Your task to perform on an android device: On the Google Contacts app, edit an existing contact.
Image 0: 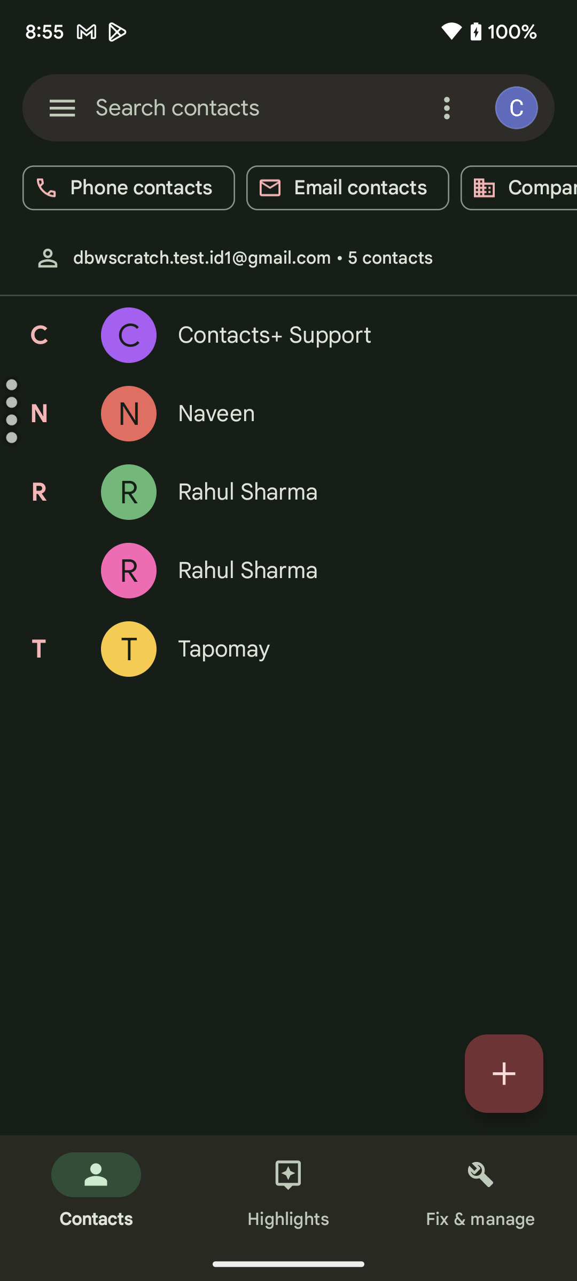
Click on the contact name, Rahul Sharma.
Step 0: click (119, 495)
Image 1: 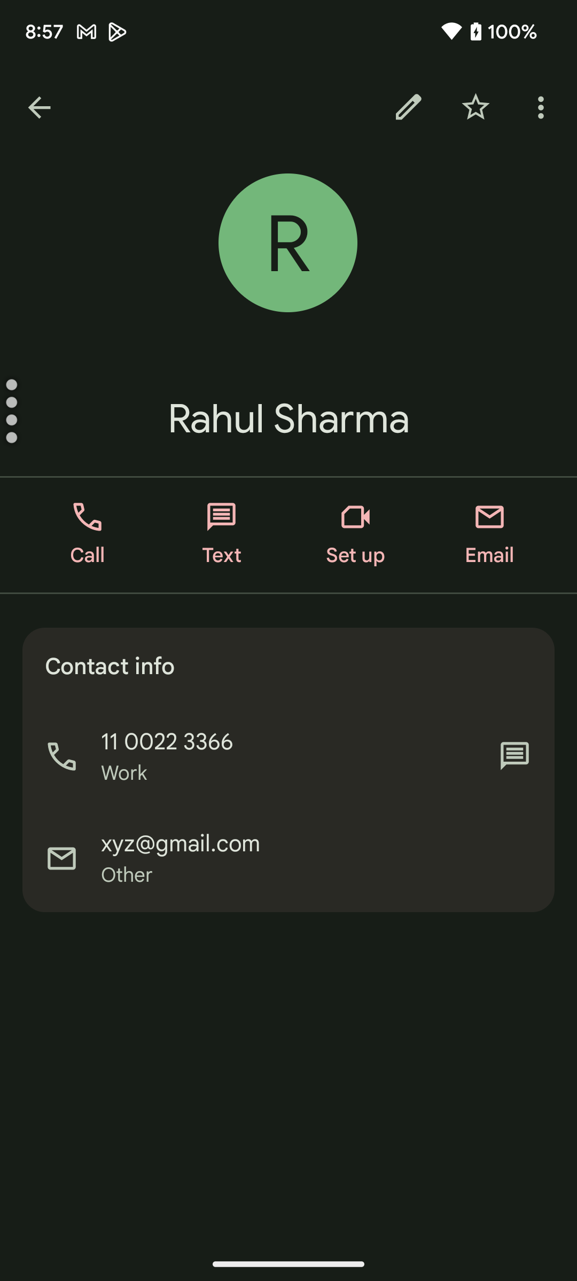
Click on the edit icon in the top-right corner of the screen.
Step 1: click (408, 107)
Image 2: 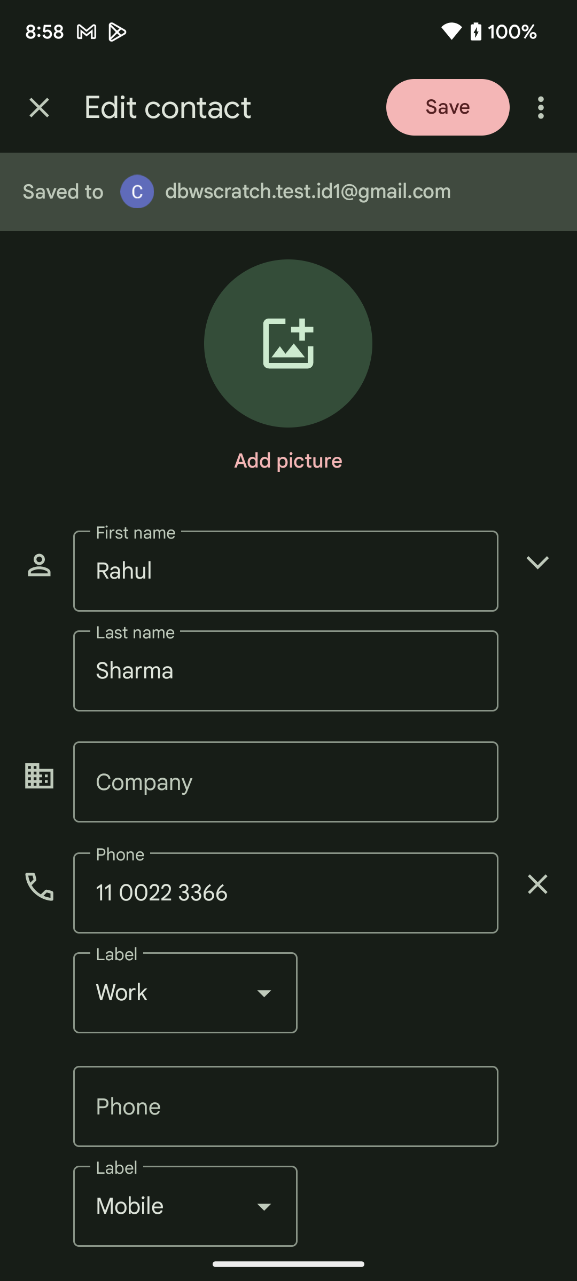
Click on the Phone number box.
Step 2: click (285, 892)
Image 3: 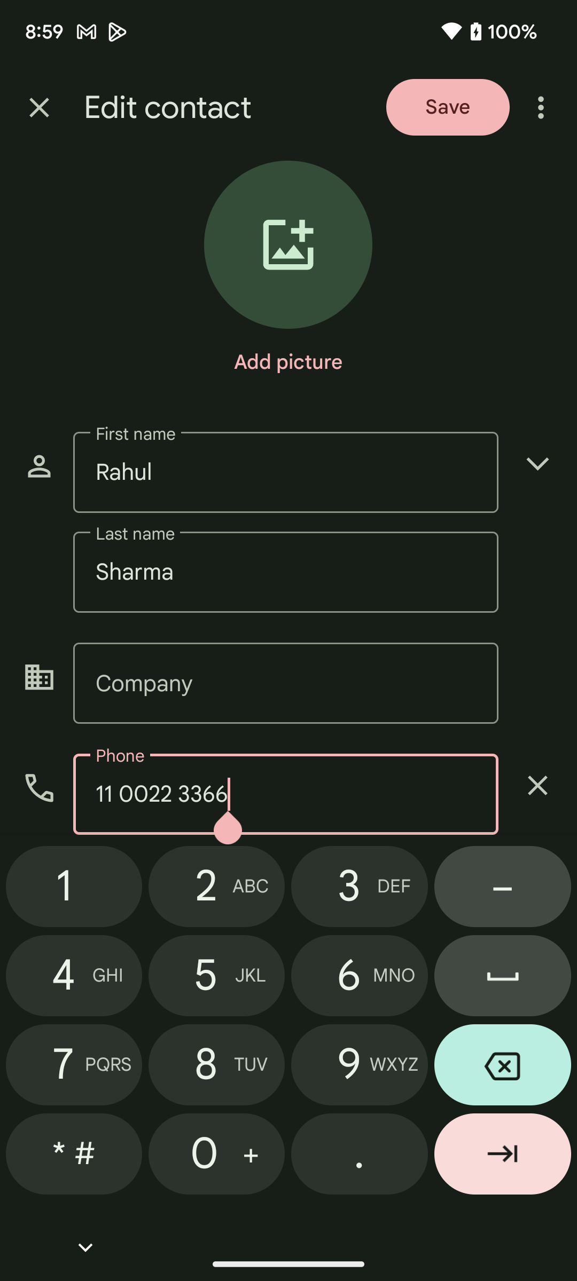
Click on the cross on the right side of the screen.
Step 3: click (537, 785)
Image 4: 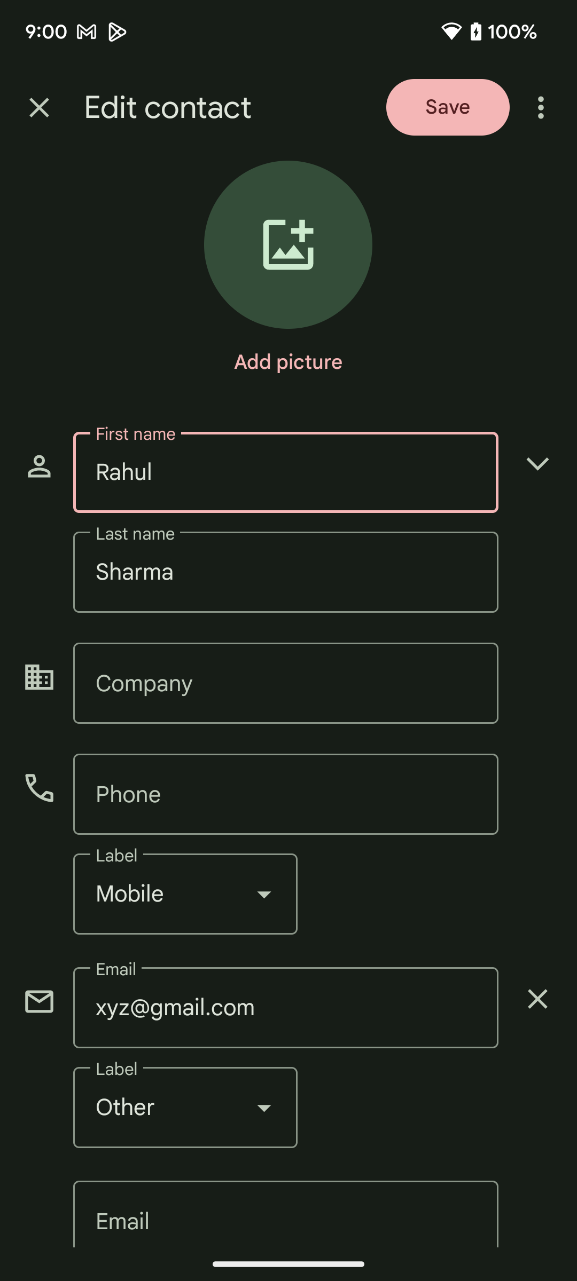
Click on the Phone number box.
Step 4: click (285, 794)
Image 5: 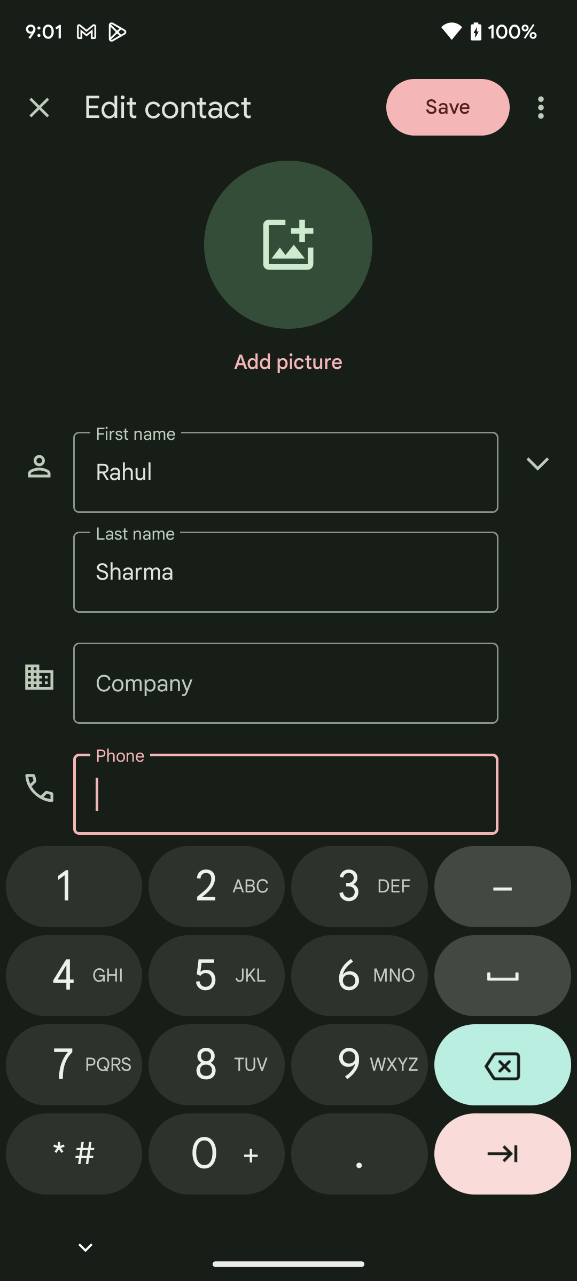
Type 1100223344 as the edited number.
Step 5: type "1100223344"
Image 6: 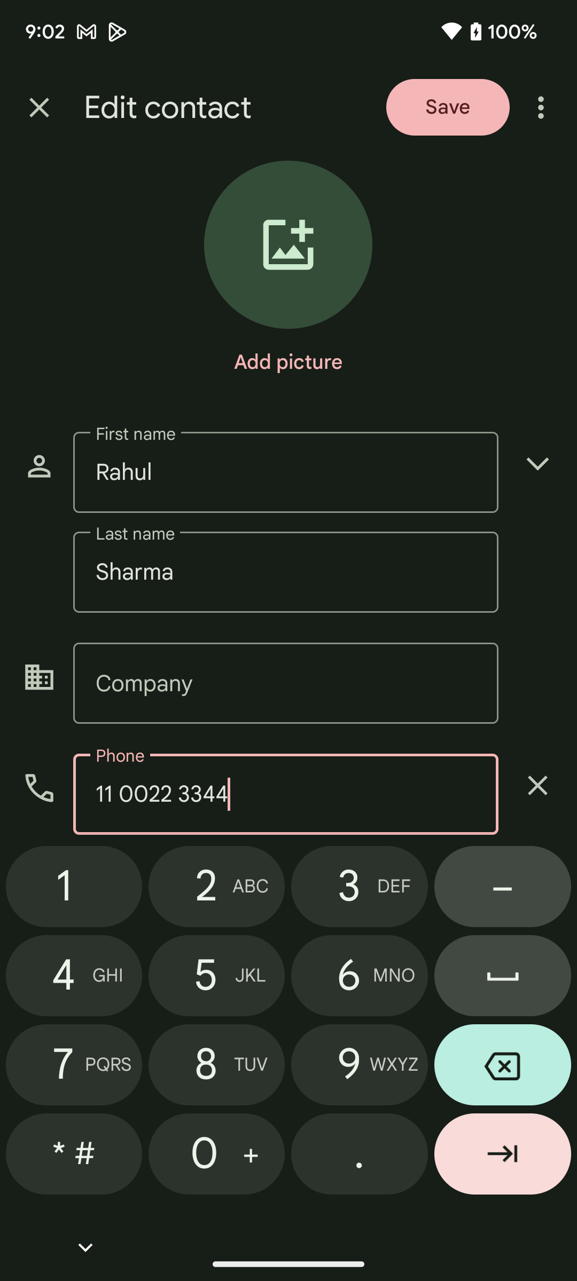
Click on the save icon in the top-right corner of the screen.
Step 6: click (448, 107)